Your task to perform on an android device: Open the Google Maps app and then search for Noida sector 34  and start navigation
Image 0: 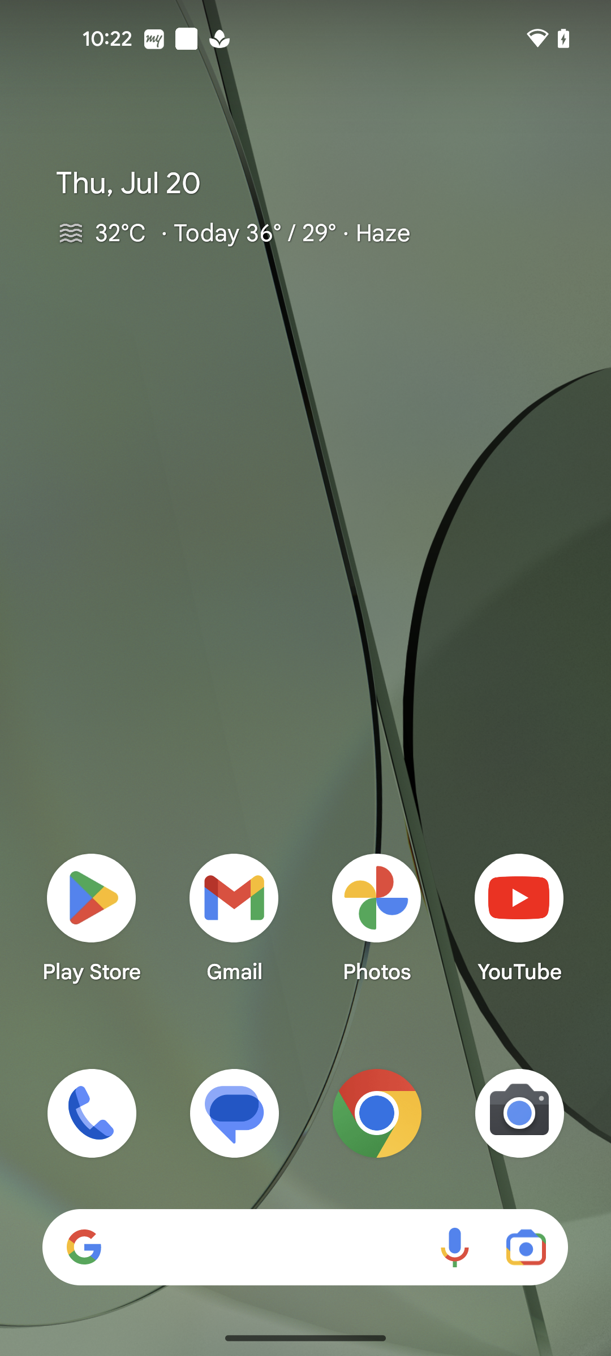
Open the google maps app
Step 0: open app "Maps"
Image 1: 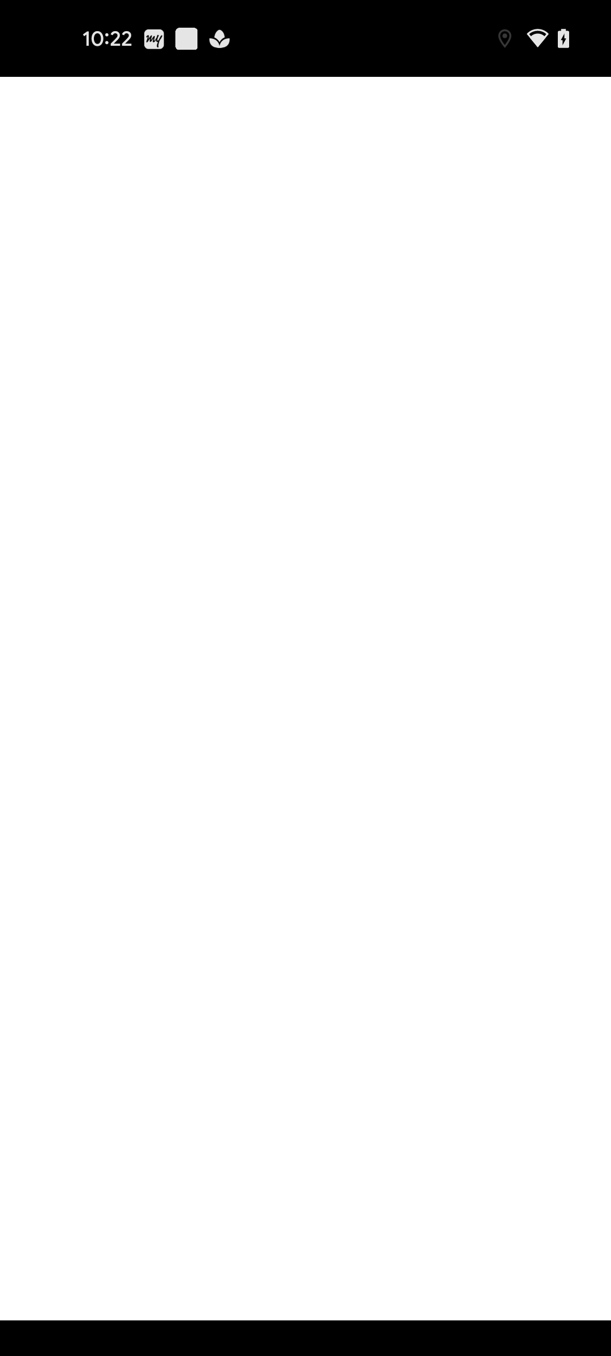
Open the google maps app
Step 1: wait
Image 2: 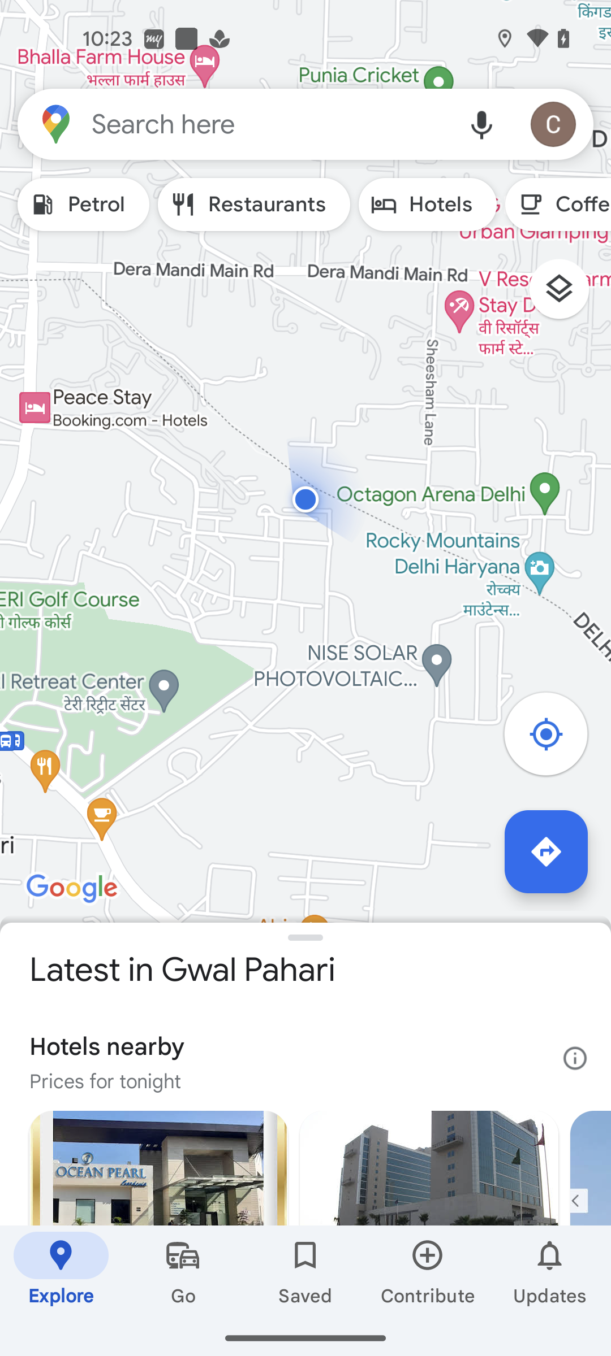
click on search bar
Step 2: click (269, 124)
Image 3: 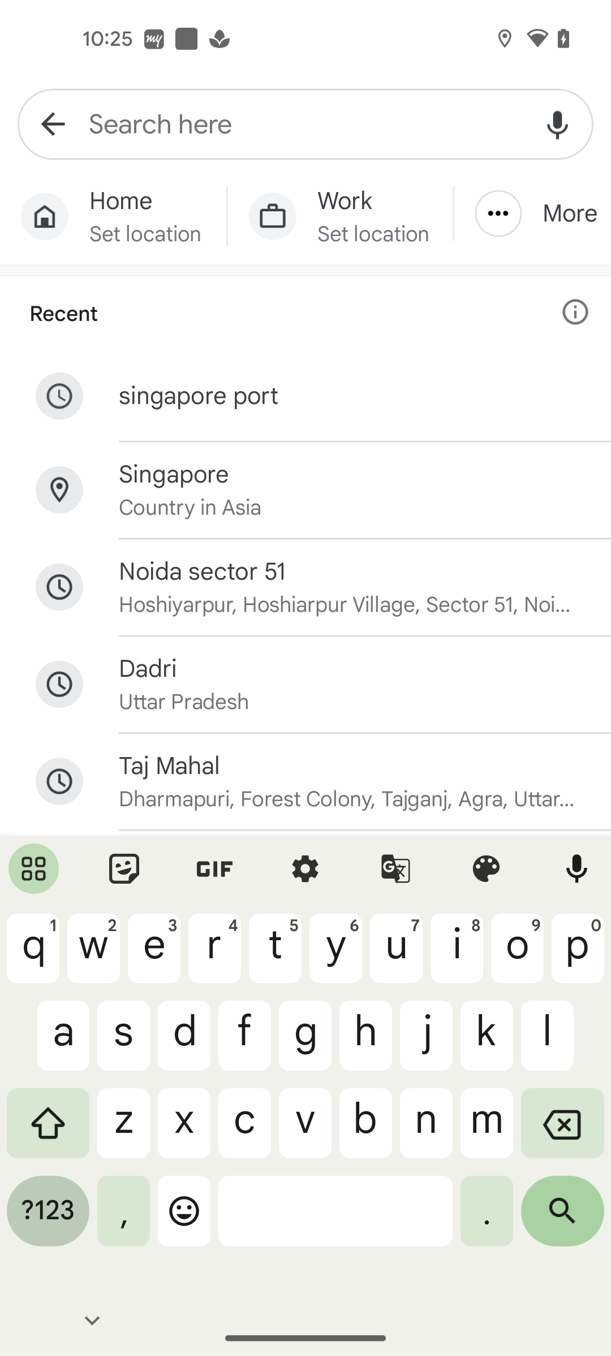
click on search here
Step 3: click (304, 124)
Image 4: 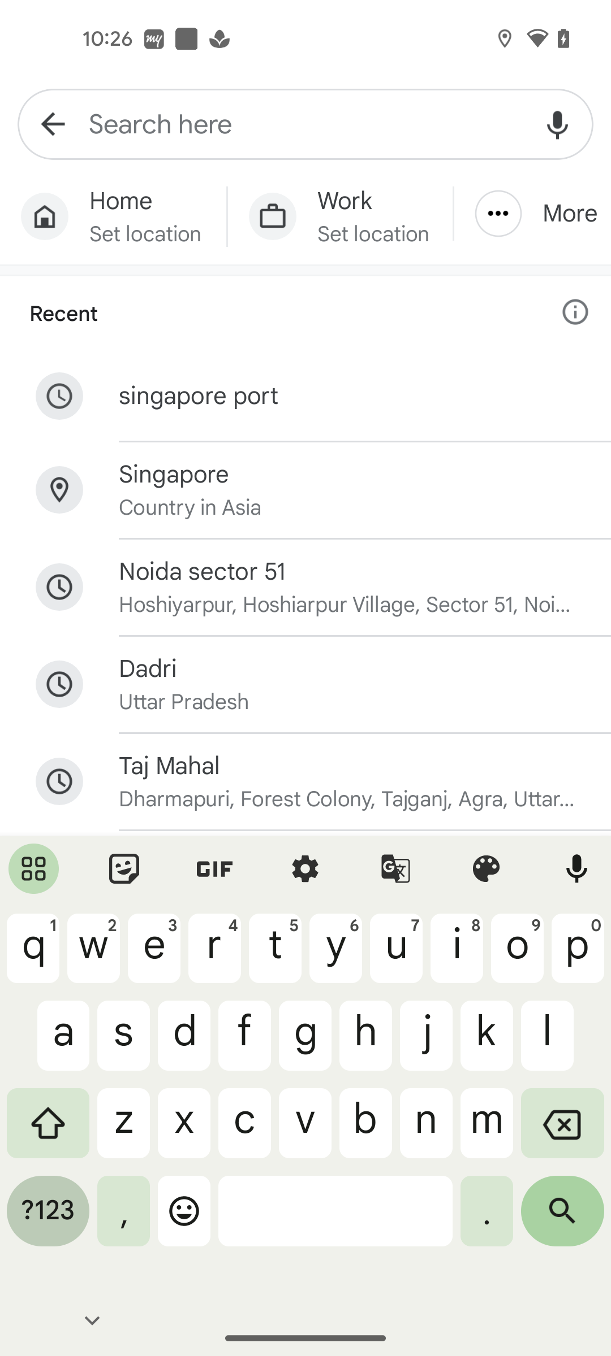
search for Noida sector 34
Step 4: type "Noida sector 34"
Image 5: 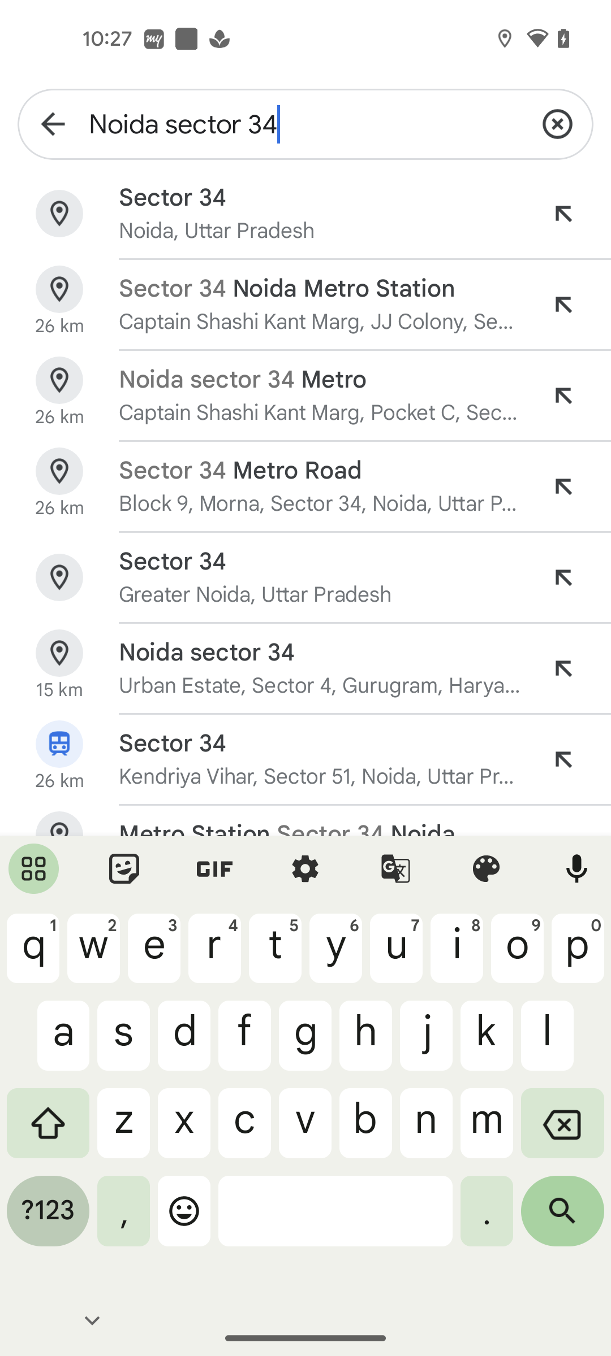
select first search result
Step 5: click (320, 198)
Image 6: 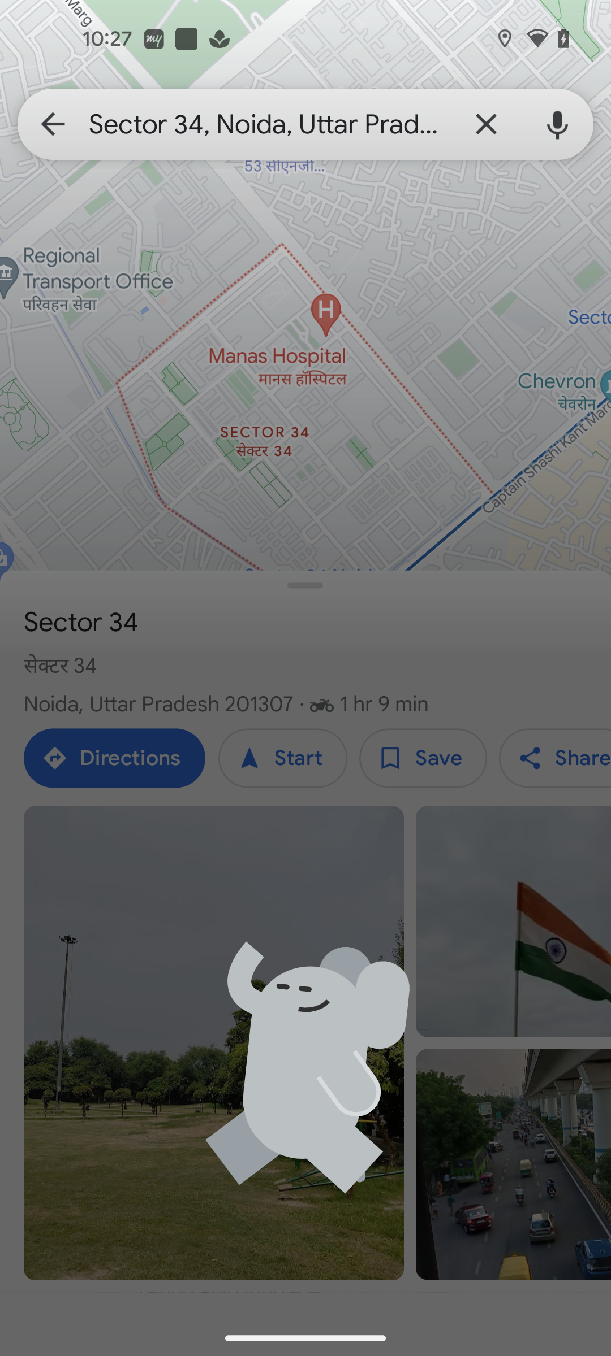
select first search result
Step 6: wait
Image 7: 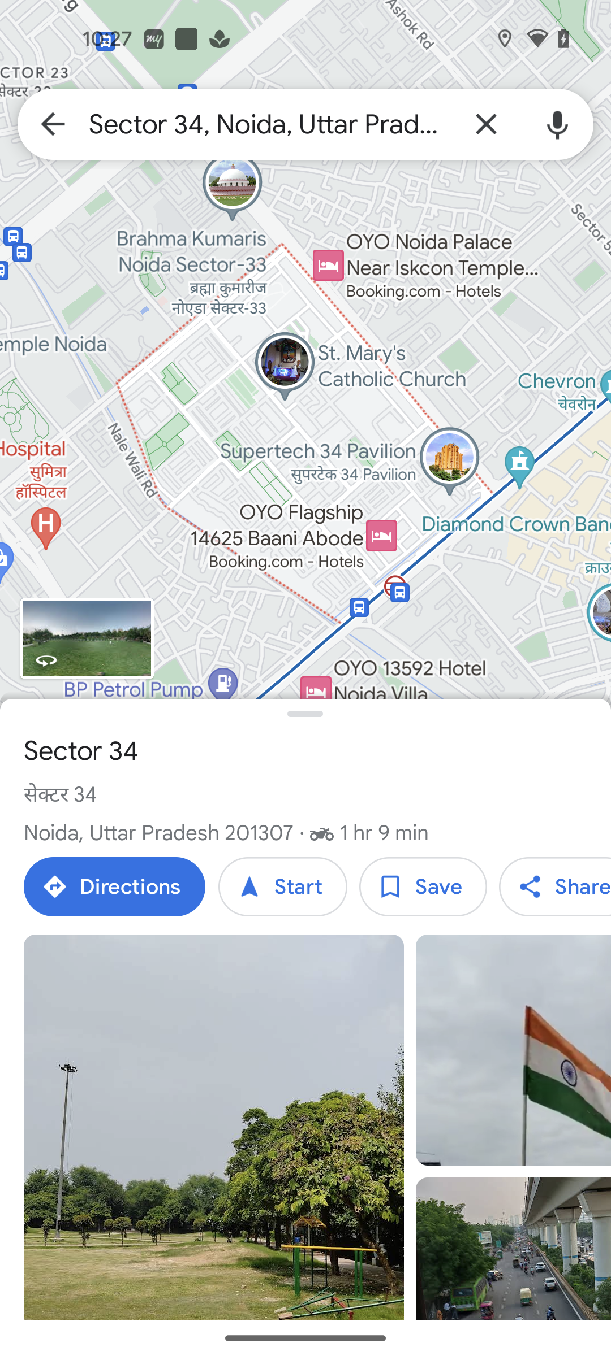
click on start button to start navigation
Step 7: click (283, 886)